Your task to perform on an android device: Open Sketchbook app and save the current Sketch
Image 0: 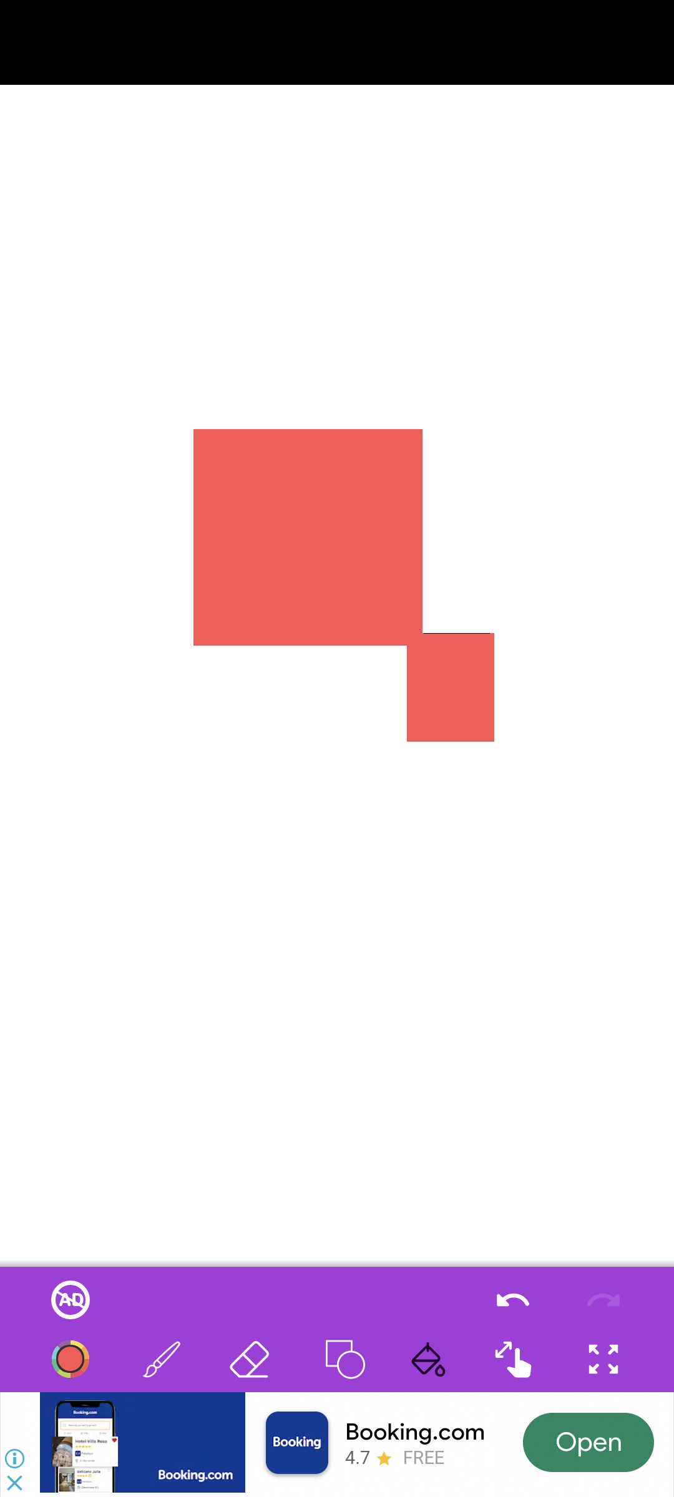
Open Sketchbook app
Step 0: open app "Sketchbook"
Image 1: 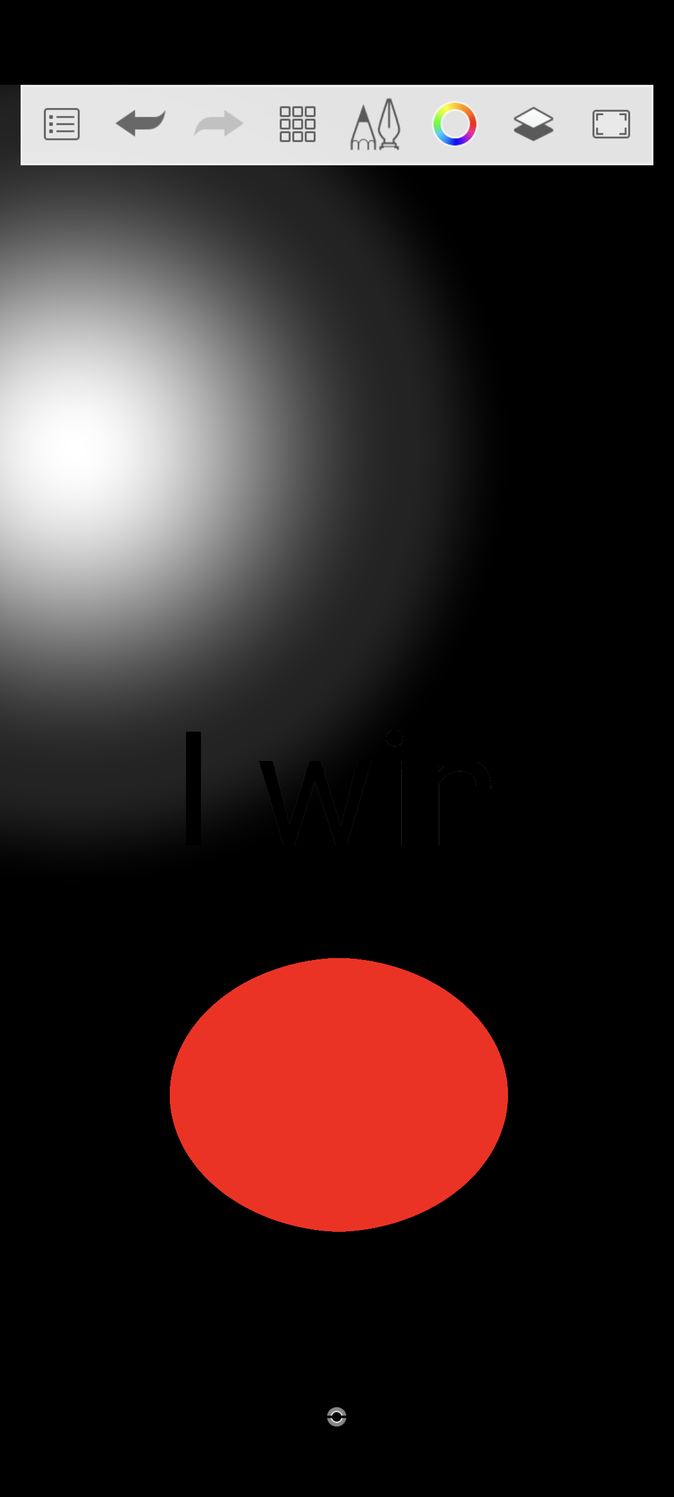
Click on the Menu icon at the top left corner of the screen
Step 1: click (59, 124)
Image 2: 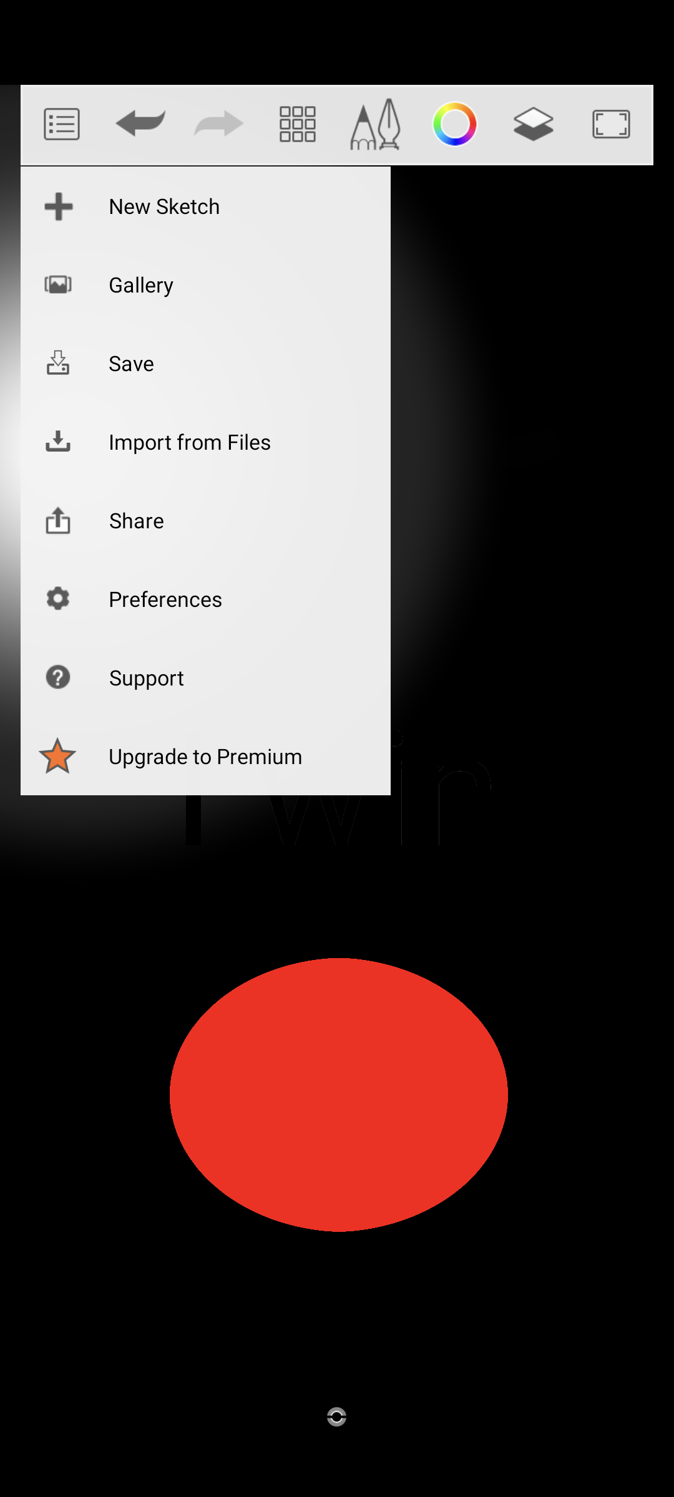
Click on the save option
Step 2: click (131, 362)
Image 3: 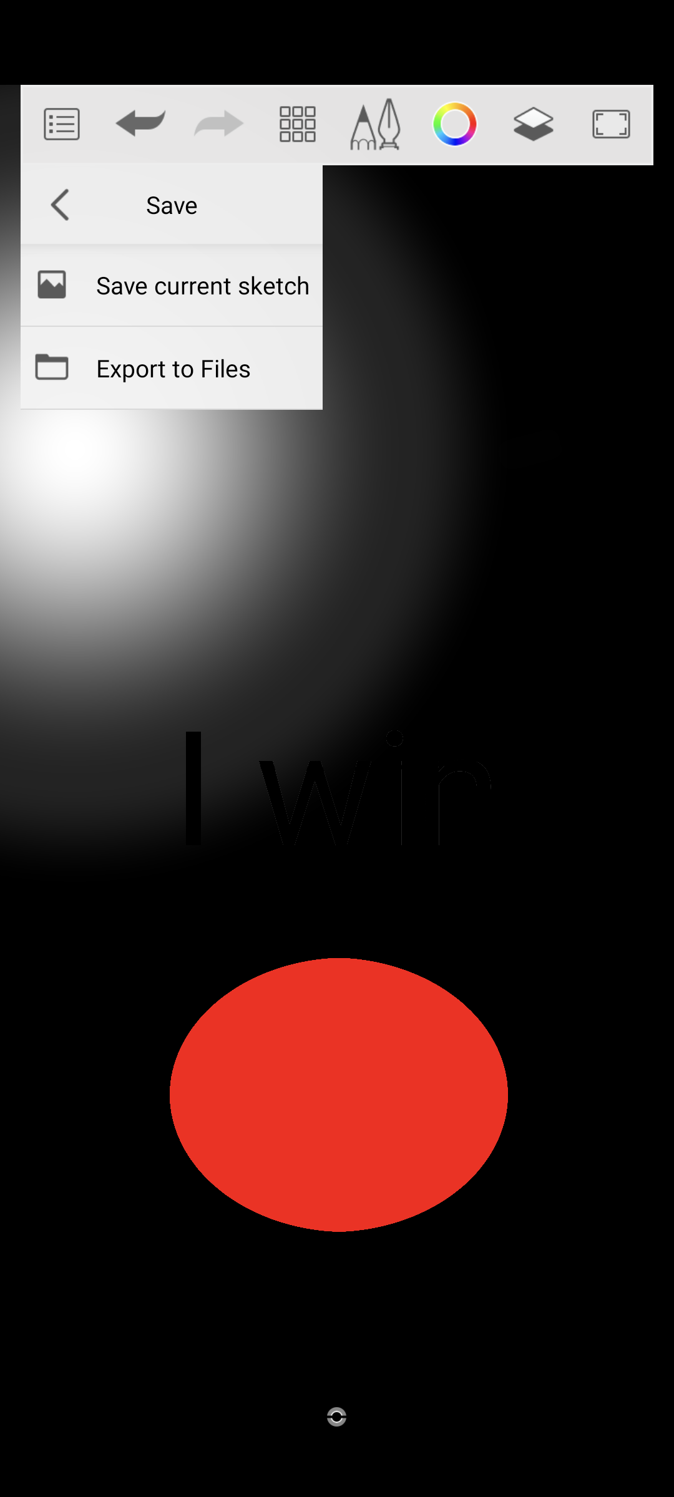
Click on the Save current sketch option
Step 3: click (203, 284)